Your task to perform on an android device: Add the Text Industrial design Management to the first Slide of the presentation in the PowerPoint app.
Image 0: 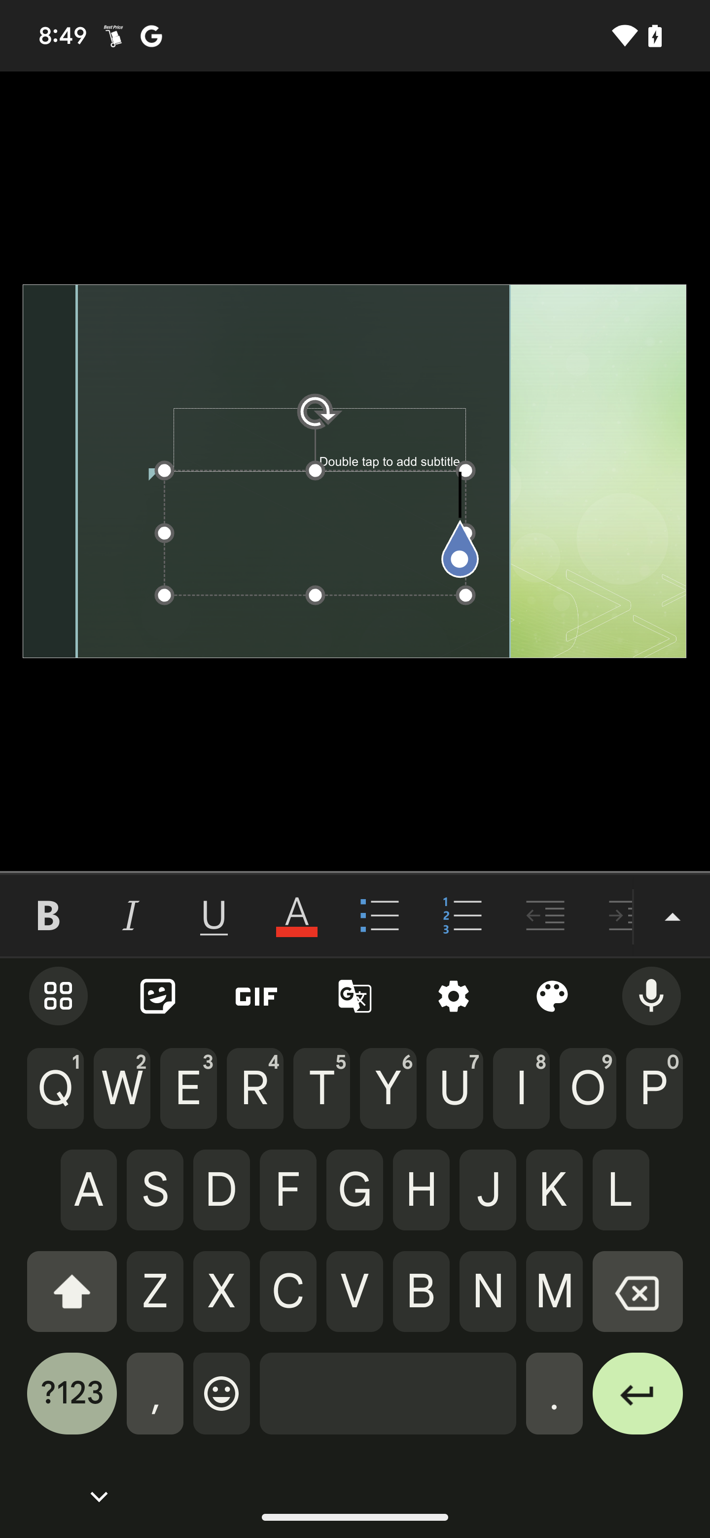
Type Industrial Design Management in the slide
Step 0: type "Industrial design management "